Your task to perform on an android device: Open the Triplt app, I am planning to create a Solo trip plan to Honolulu, Hawaii from Jan. 24, 2024 to Jan. 29, 2024 so I want to Find flights from Detroit to Honolulu, Hawaii for the same date by Delta Air lines, Flight Number DL 797.
Image 0: 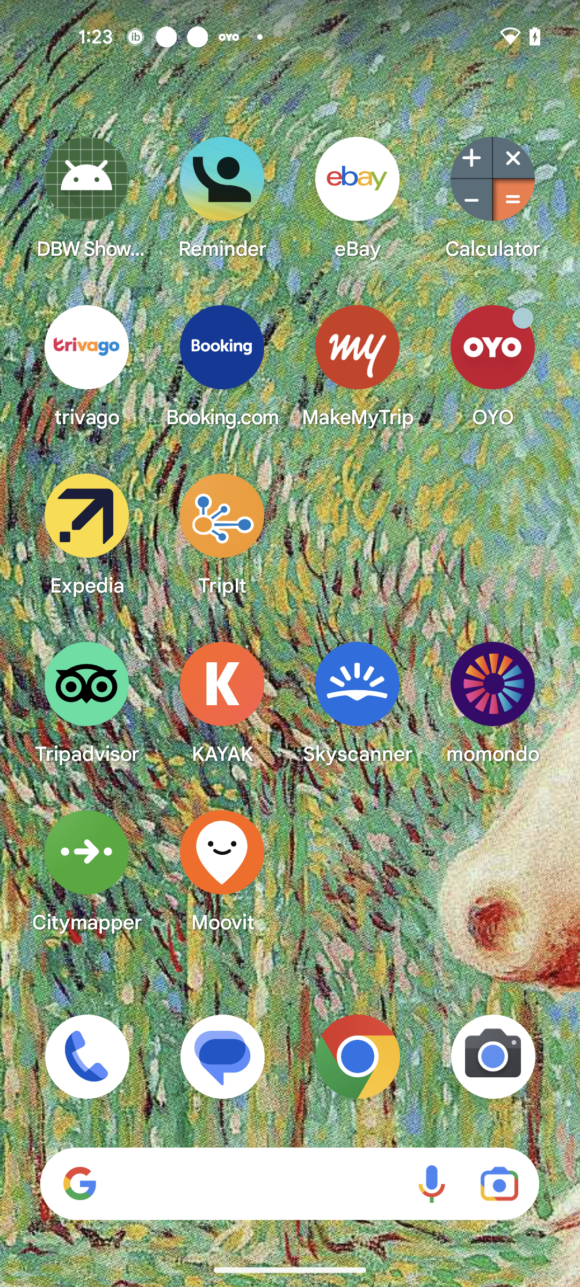
Open the Triplt app
Step 0: open app "TripIt"
Image 1: 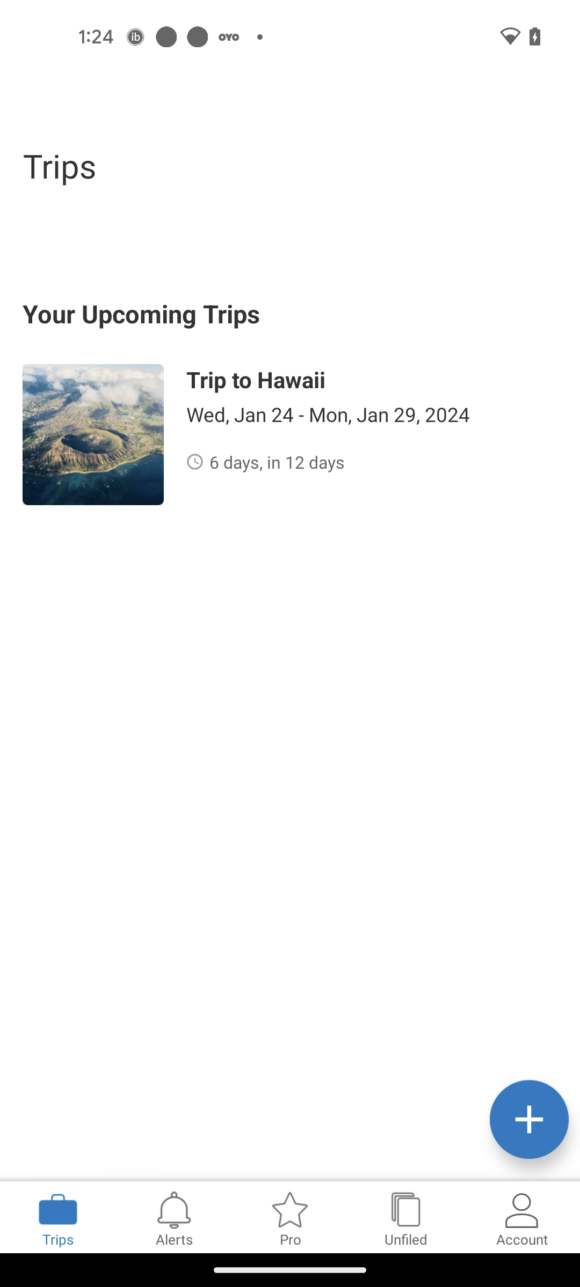
Click on the Trip to Hawaii option
Step 1: click (239, 397)
Image 2: 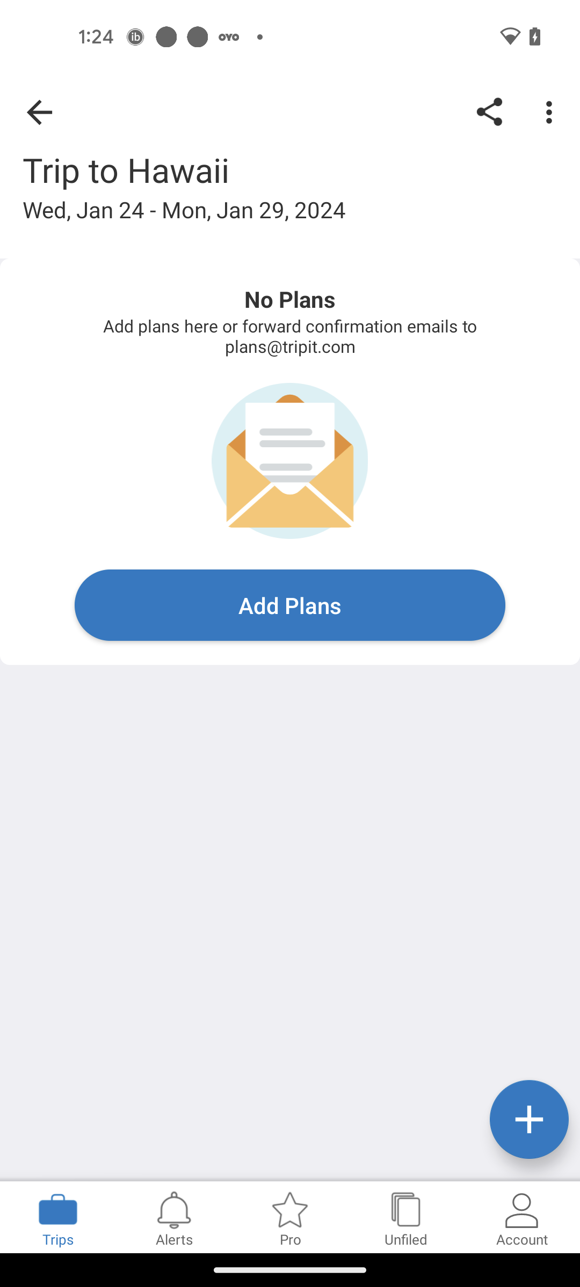
Click on the Add Plans
Step 2: click (290, 605)
Image 3: 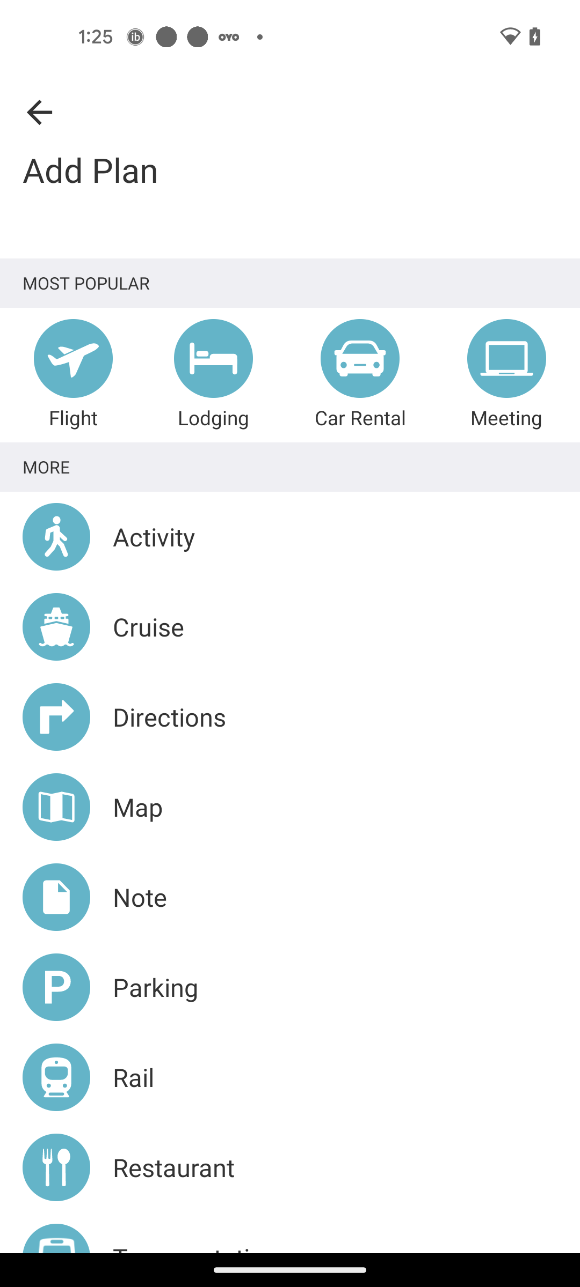
Click on the Flights option
Step 3: click (71, 357)
Image 4: 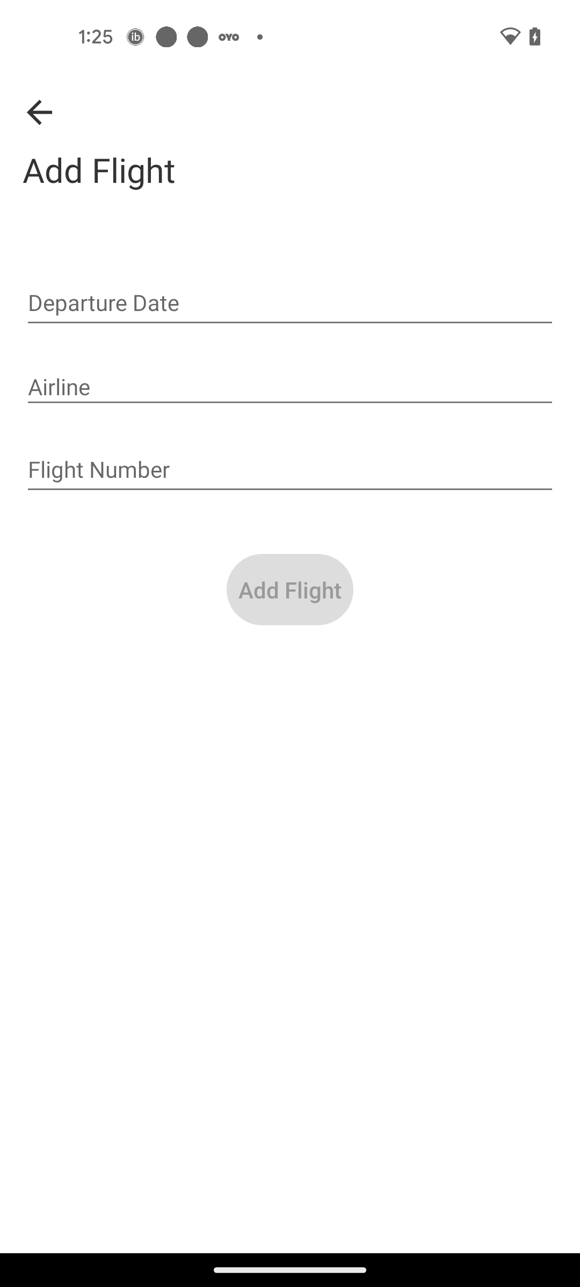
Click on the Departure date section
Step 4: click (290, 304)
Image 5: 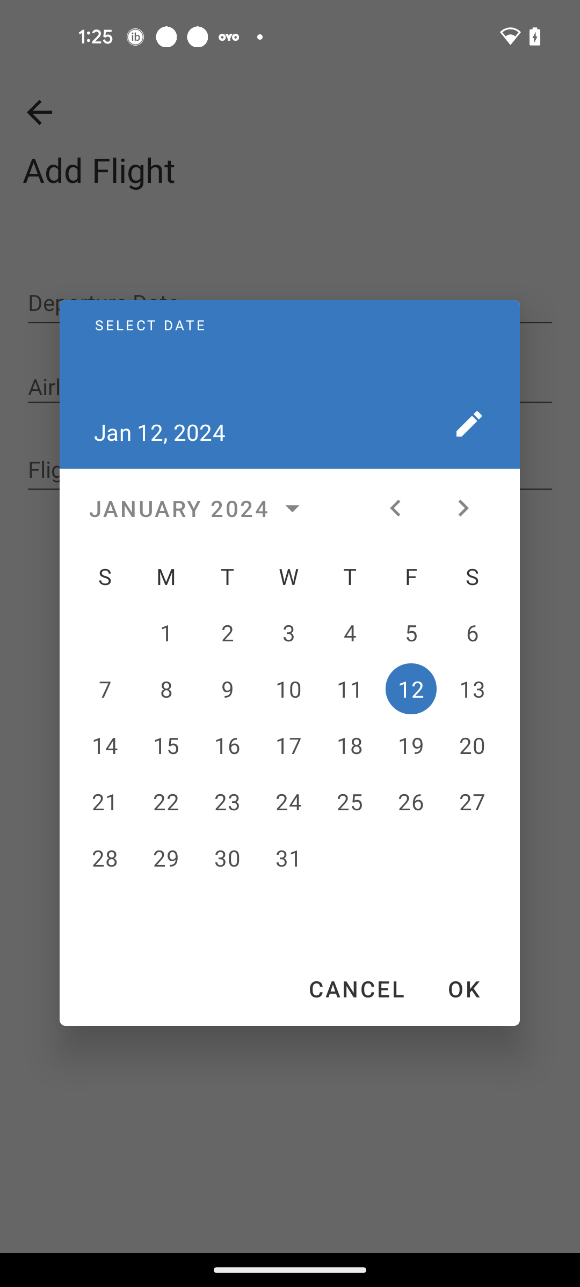
Select the date Jan. 24, 2024
Step 5: click (288, 801)
Image 6: 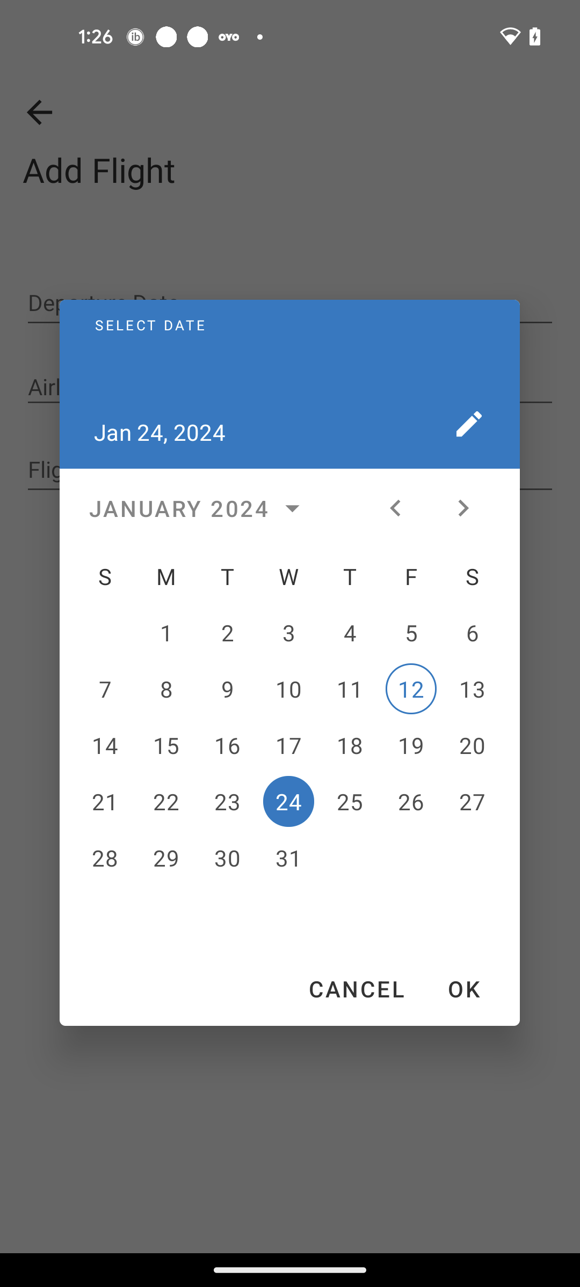
Click on the OK option
Step 6: click (463, 988)
Image 7: 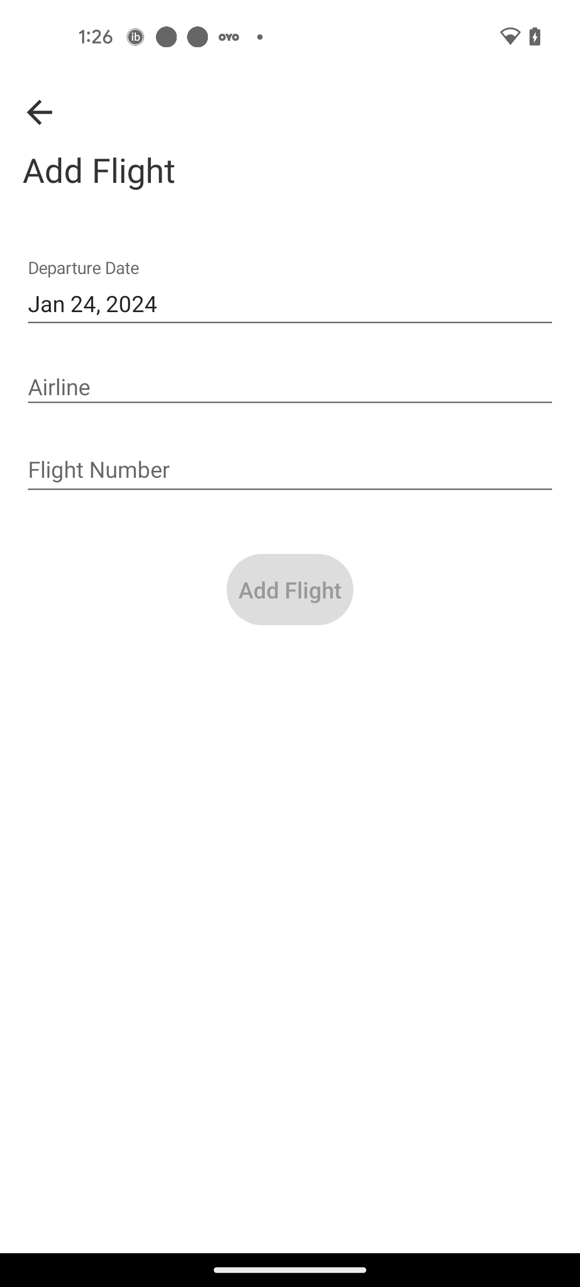
Click on the Airline option
Step 7: click (290, 387)
Image 8: 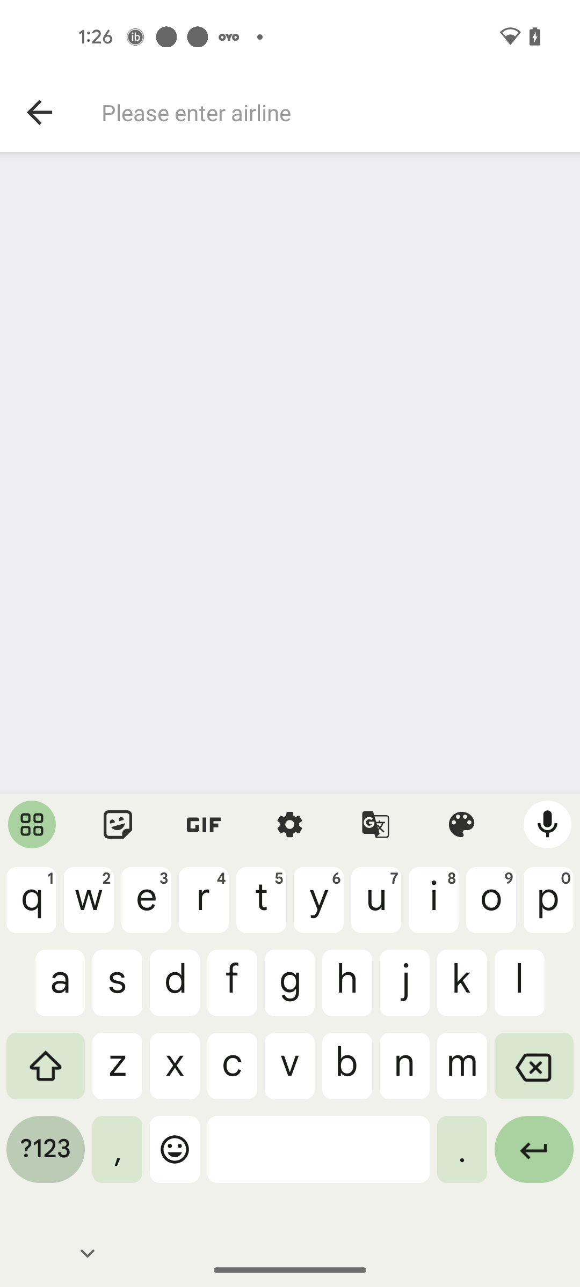
Enter the Delta Air lines
Step 8: type "Delta Air lines"
Image 9: 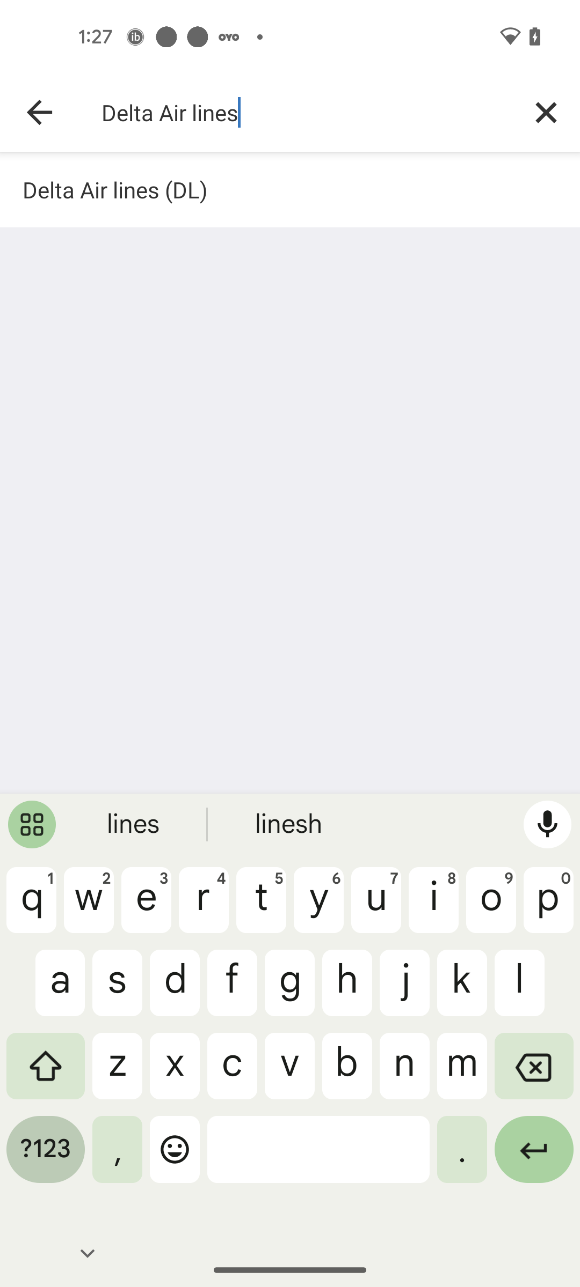
Click on the first suggestion
Step 9: click (290, 189)
Image 10: 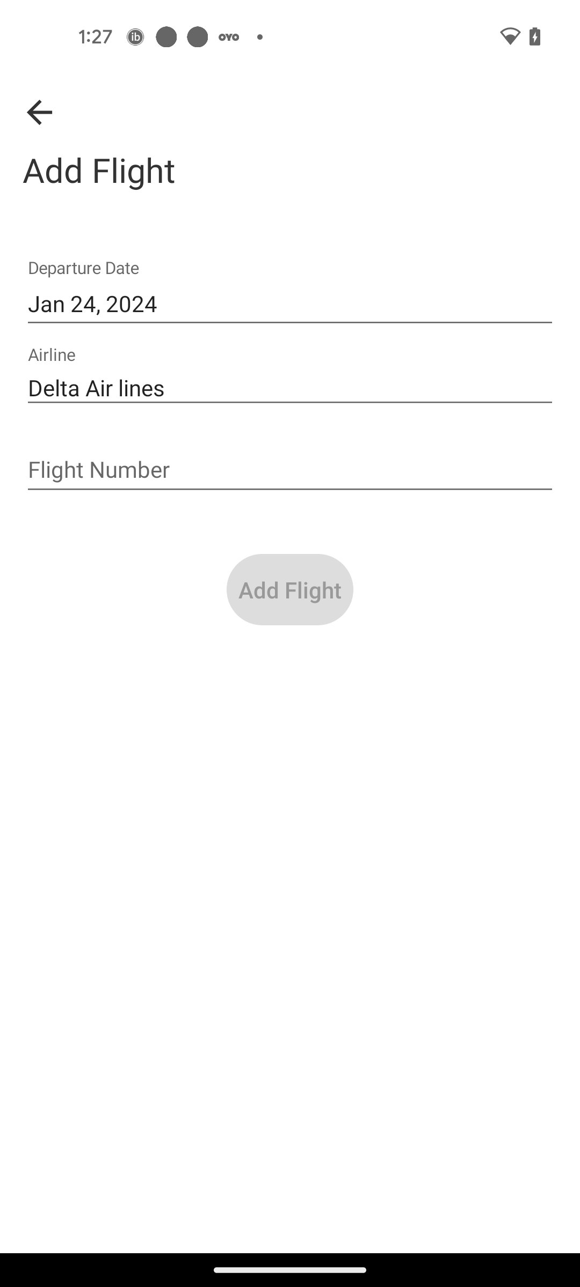
Click on the Flight Number section
Step 10: click (290, 470)
Image 11: 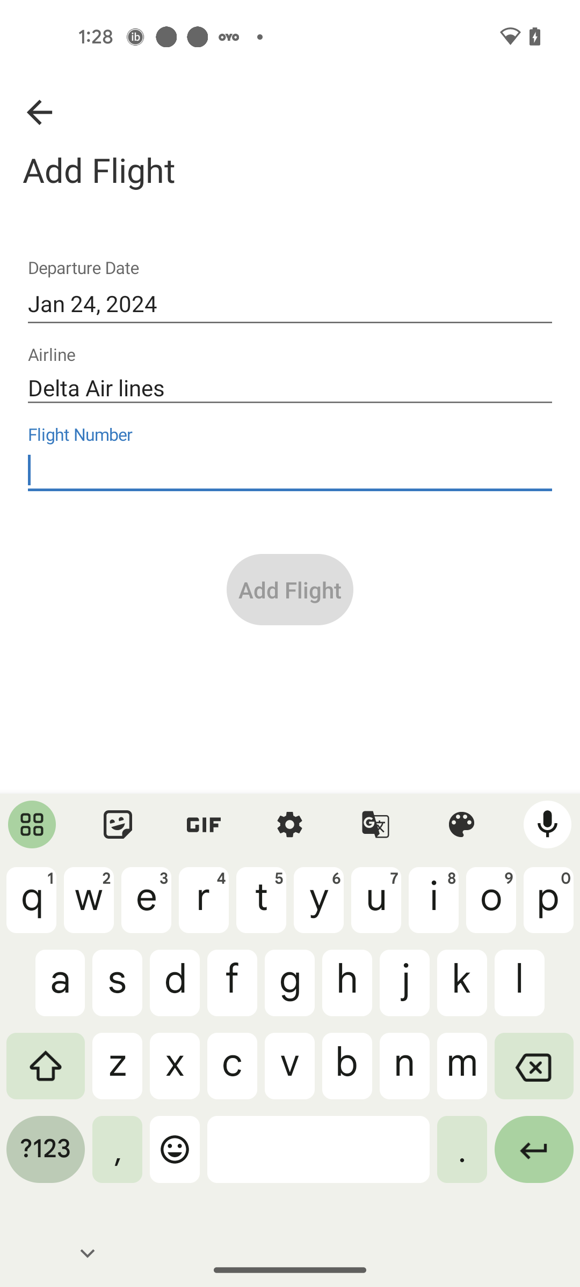
Enter the flight number 797
Step 11: type "797"
Image 12: 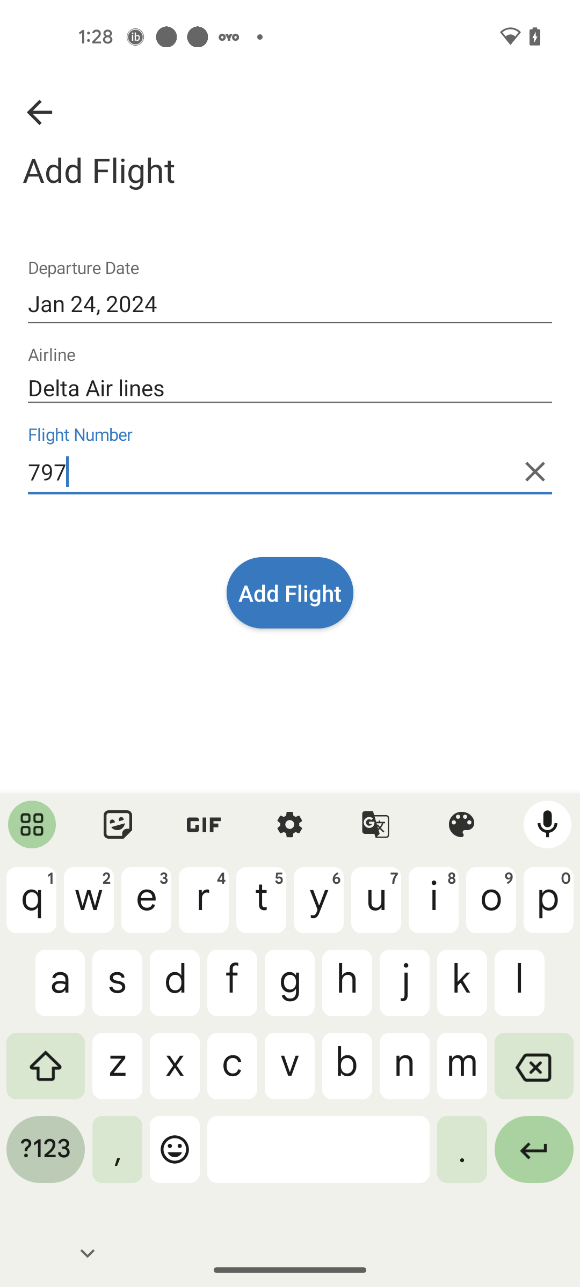
Click on the Add flight button
Step 12: click (290, 593)
Image 13: 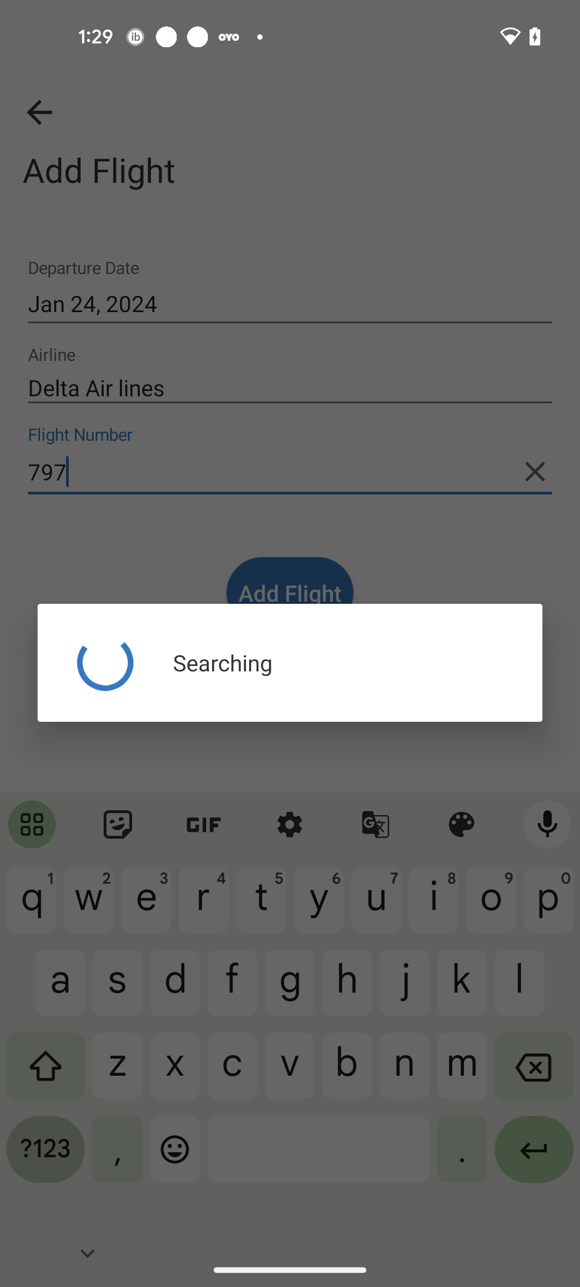
Click on the Add flight button
Step 13: wait
Image 14: 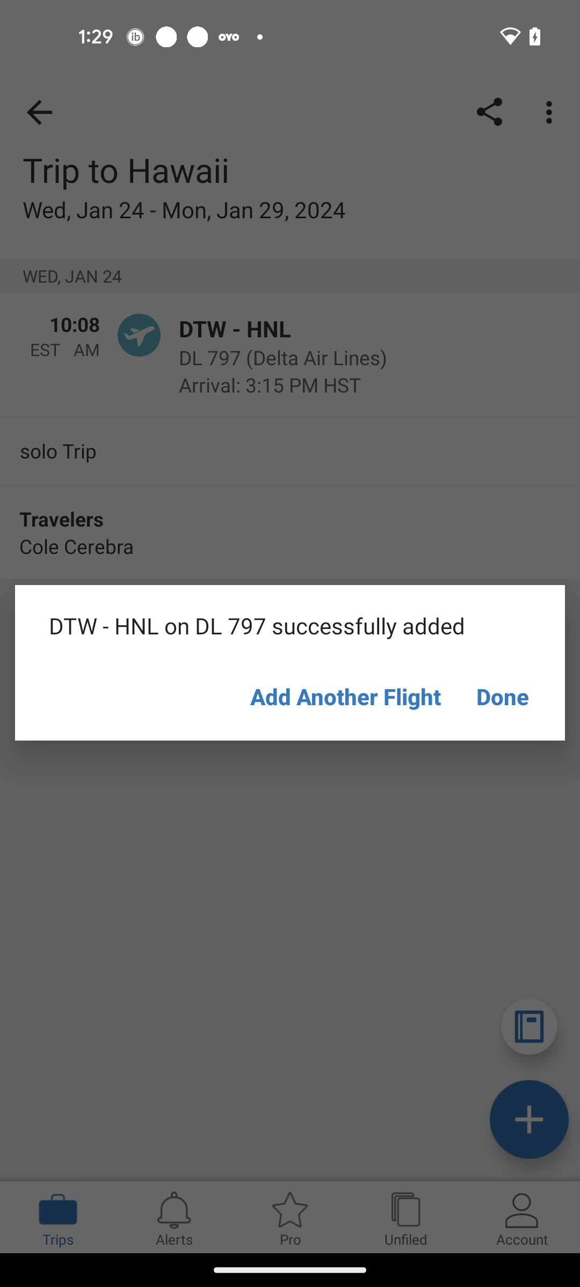
Click on the Done option
Step 14: click (502, 696)